Your task to perform on an android device: Open The Clock app and delete the 9:25 AM alarm.
Image 0: 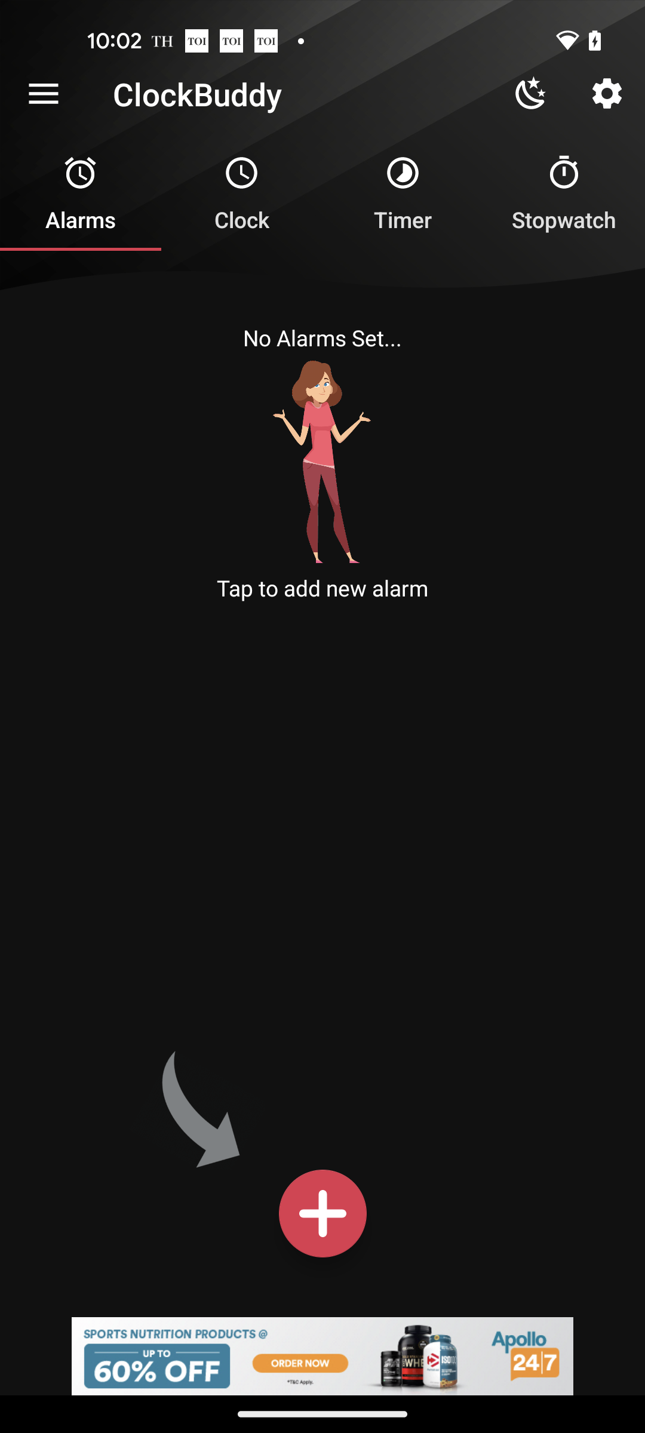
Open The Clock app
Step 0: open app "The Clock"
Image 1: 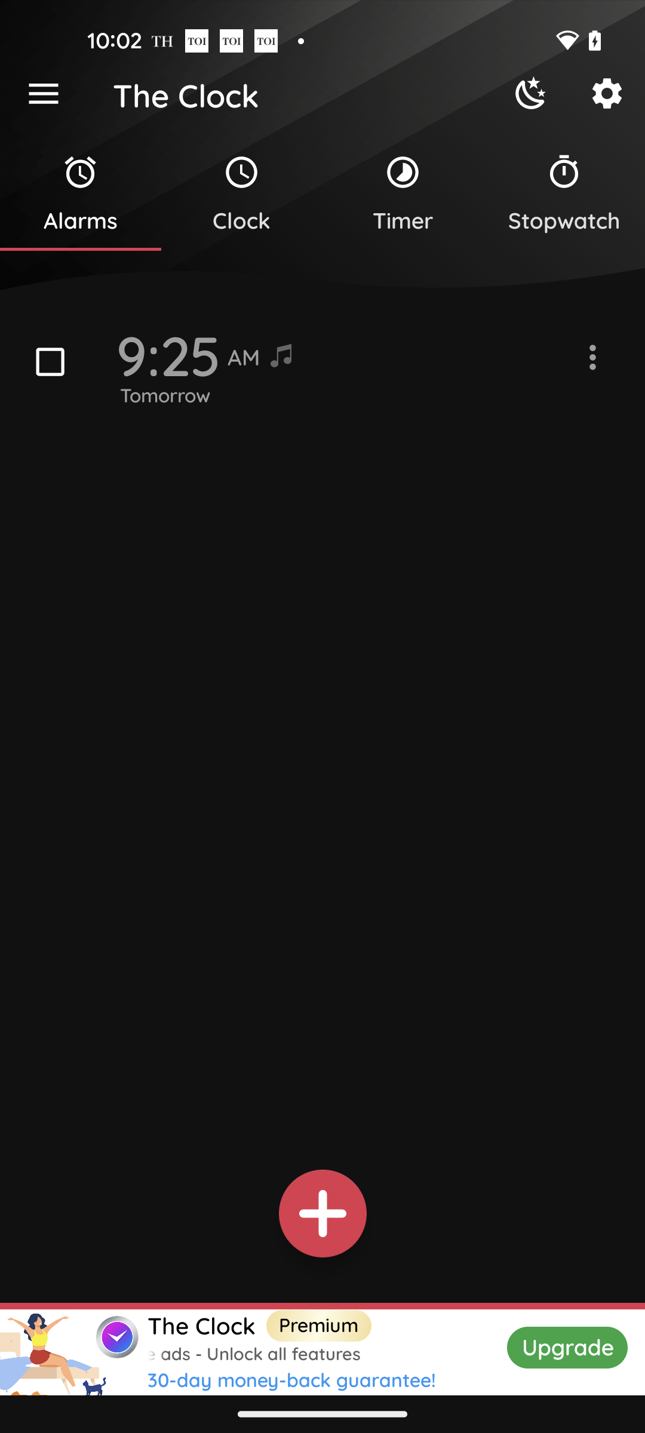
Click on the three dots of the 9:25 AM alarm
Step 1: click (594, 359)
Image 2: 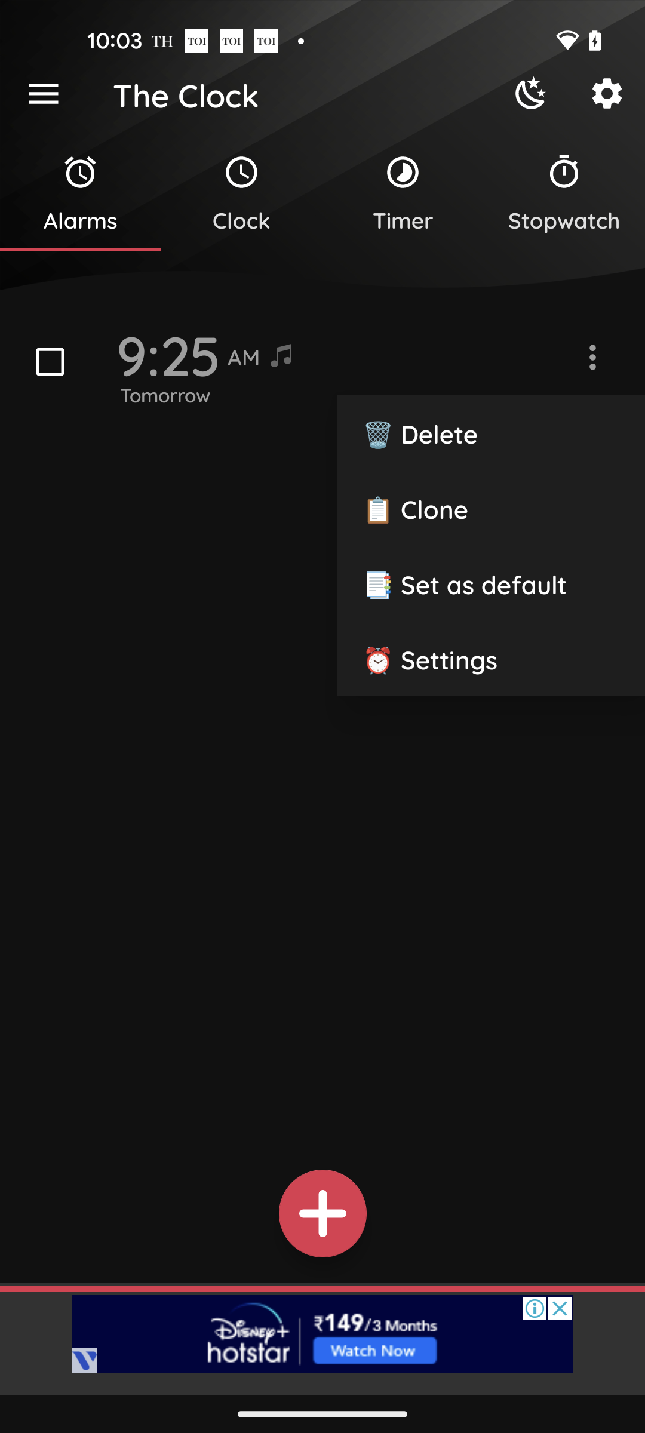
Click on the Delete option
Step 2: click (491, 432)